Your task to perform on an android device: I love to visit the Louvre Museum. The Mona Lisa painting is the highest attraction of that place . Find the Louvre Museum 
Image 0: 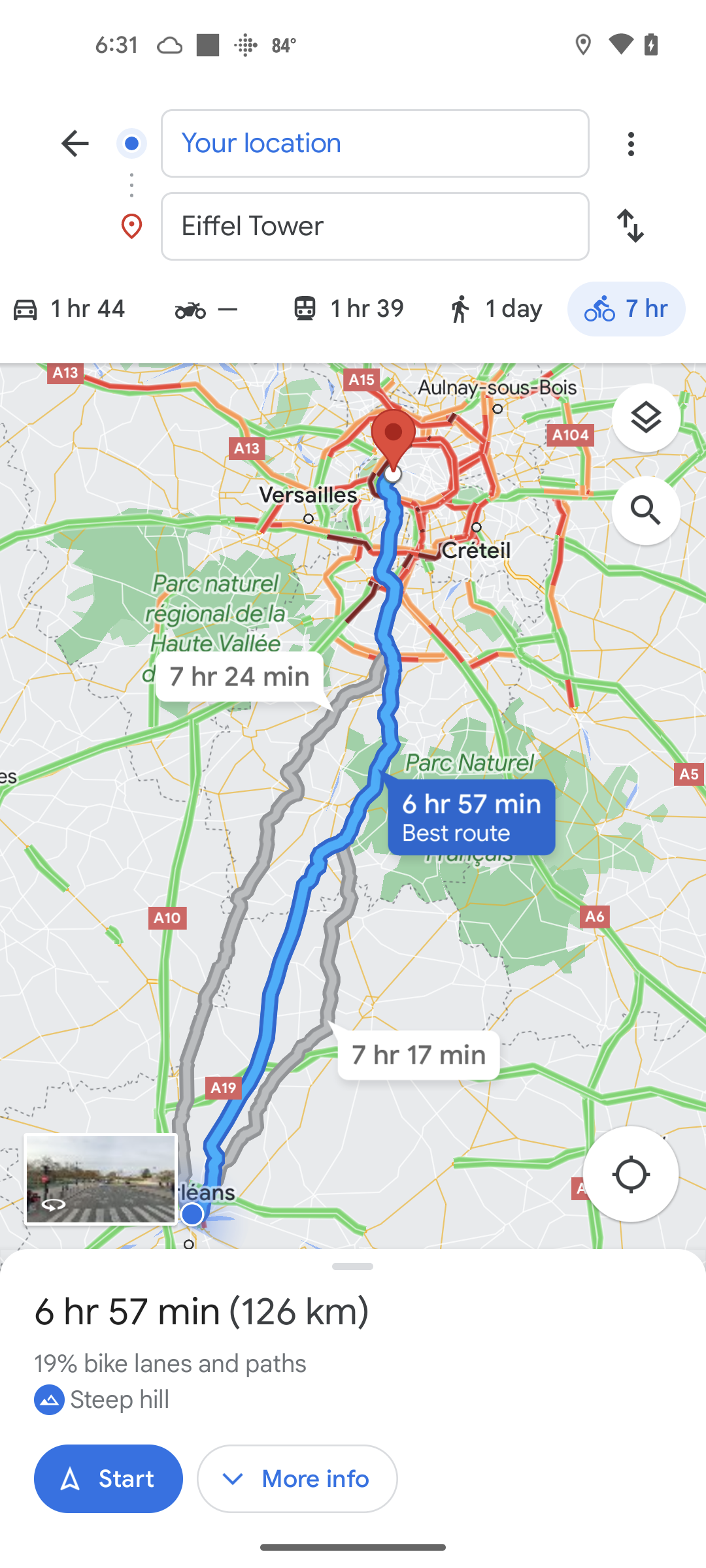
Click on the back arrow key at the top left of the screen
Step 0: click (75, 143)
Image 1: 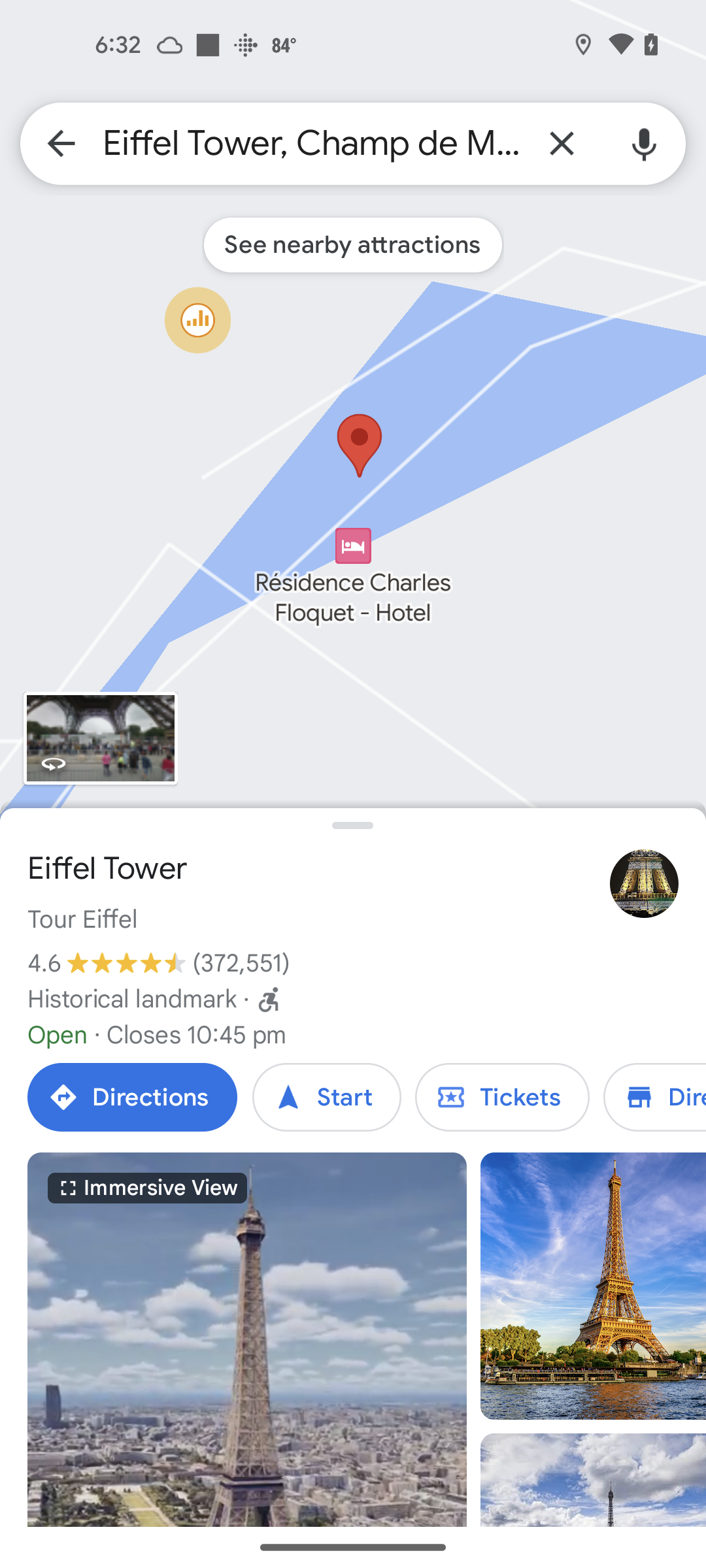
Close the current searched result to click on the close icon at the top right of the screen
Step 1: click (562, 143)
Image 2: 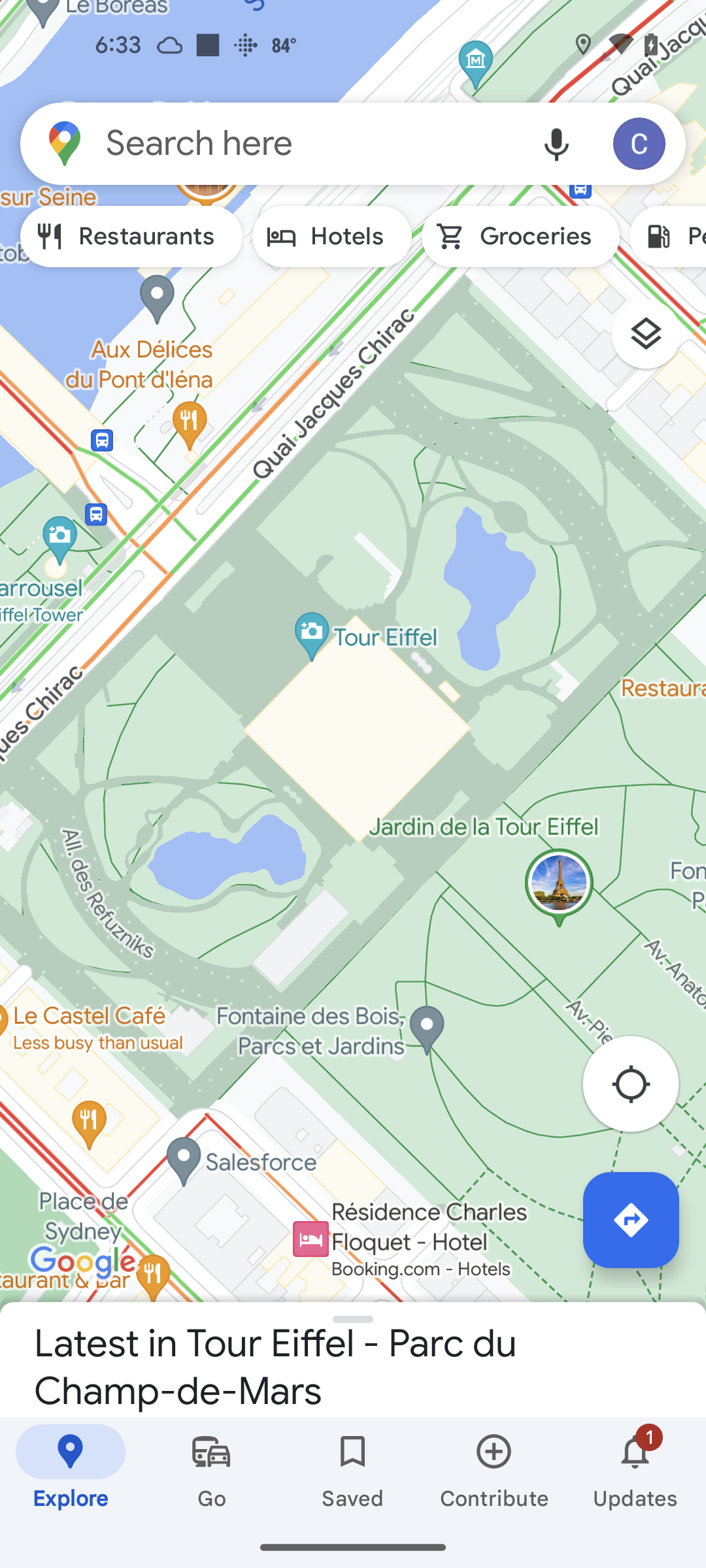
Click on the search bar at the top of the screen
Step 2: click (311, 143)
Image 3: 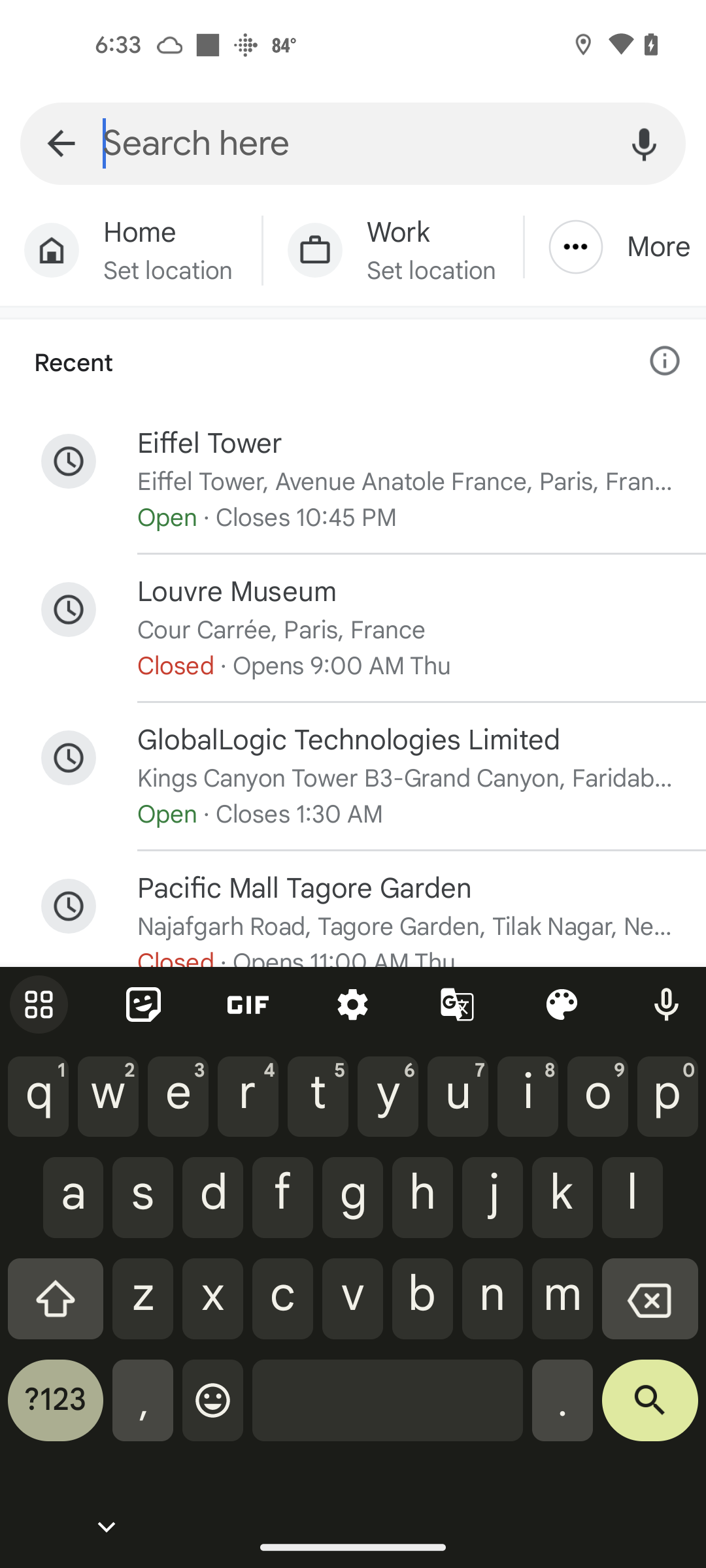
Search for Louvre Museum
Step 3: type "Louvre Museum"
Image 4: 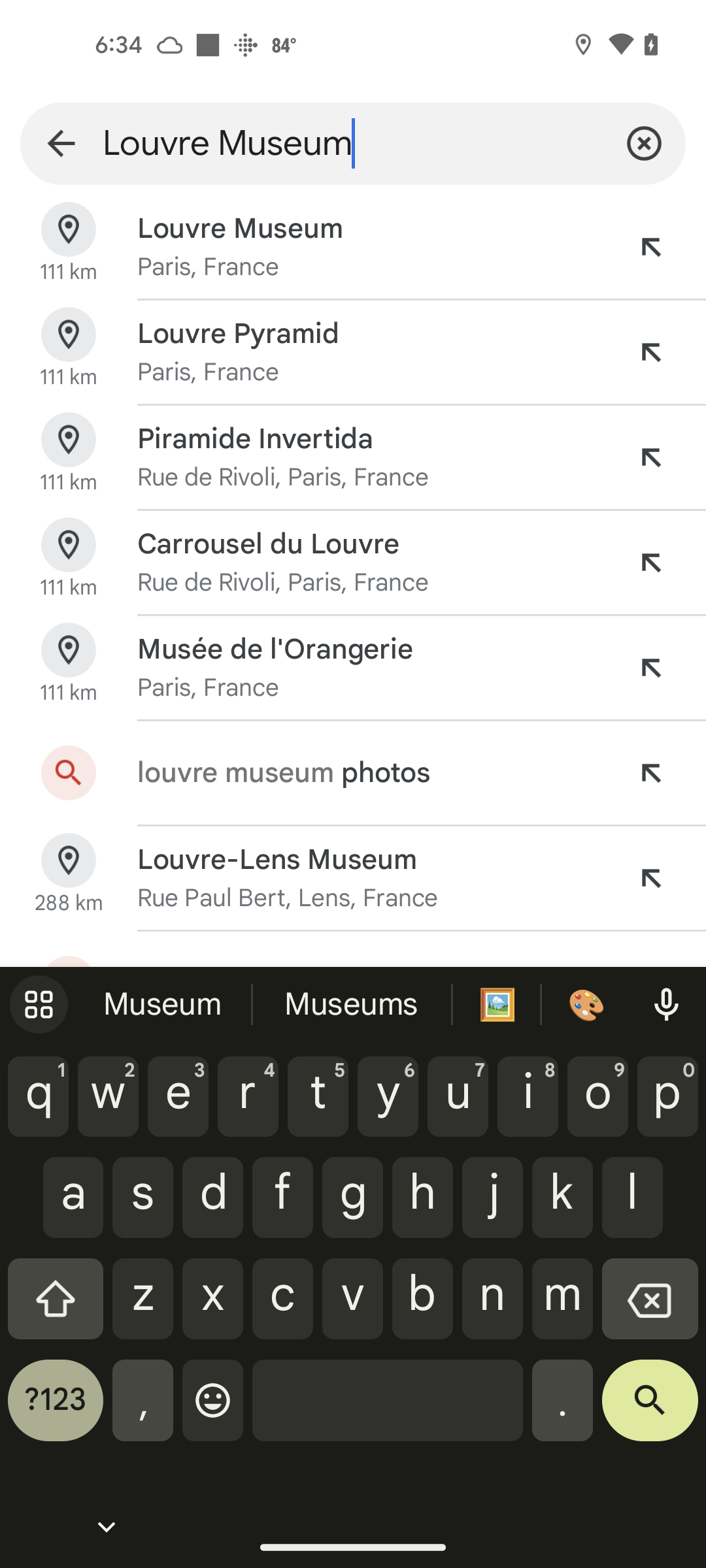
Click on the first suggested search result
Step 4: click (240, 229)